Your task to perform on an android device: I am going to De Wallen by car with my family, so I want to search for the videos "Plug It and Turn Me On" by my favorite artist Krezip and play it in my Android car stereo on the Vimeo app
Image 0: 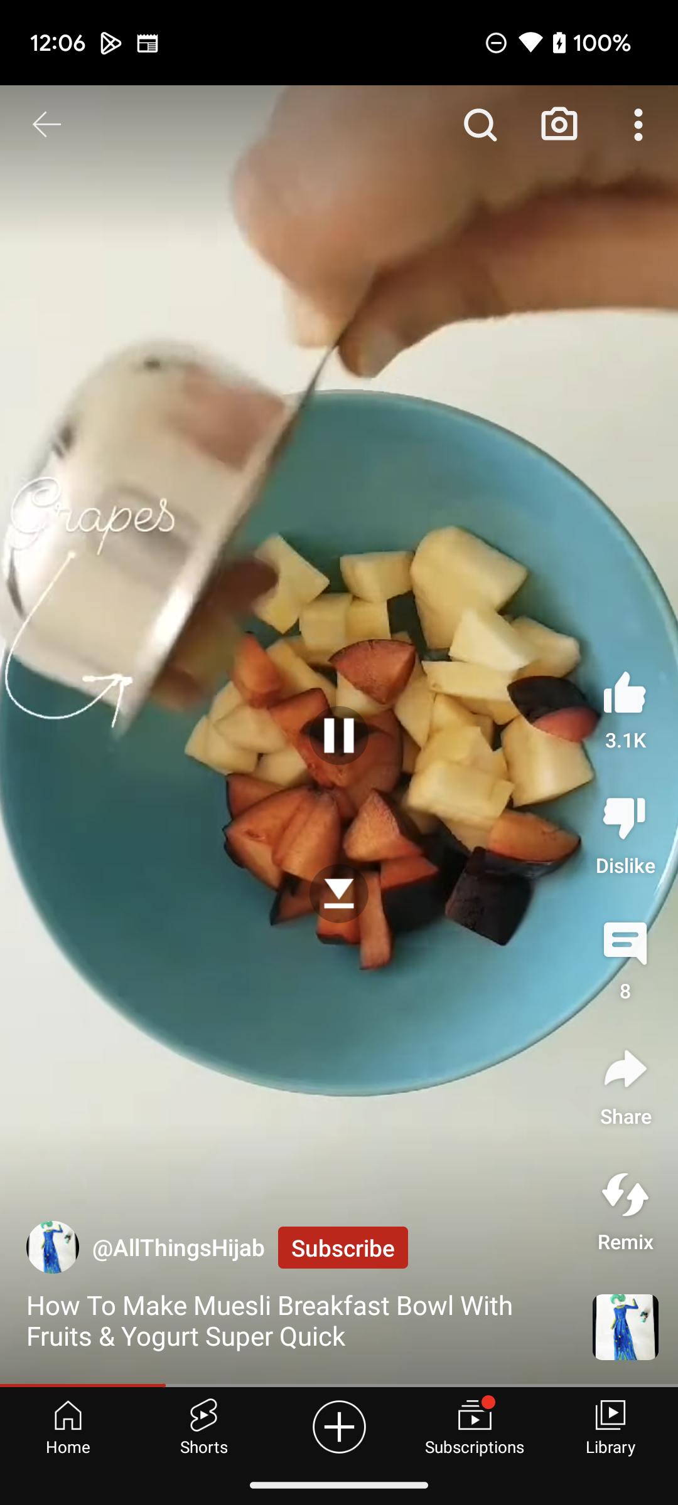
Open the Vimeo app
Step 0: open app "Vimeo"
Image 1: 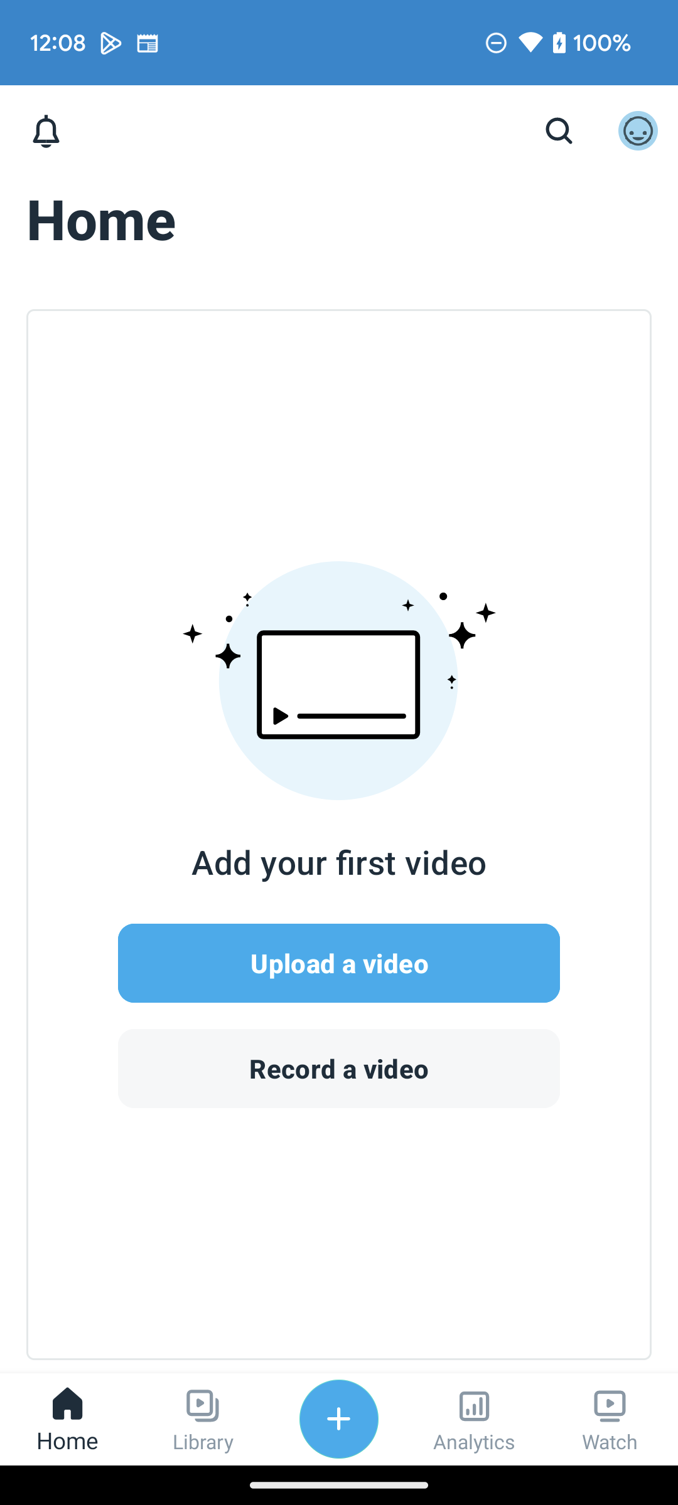
Click on the Watch icon at the bottom right of the screen
Step 1: click (610, 1419)
Image 2: 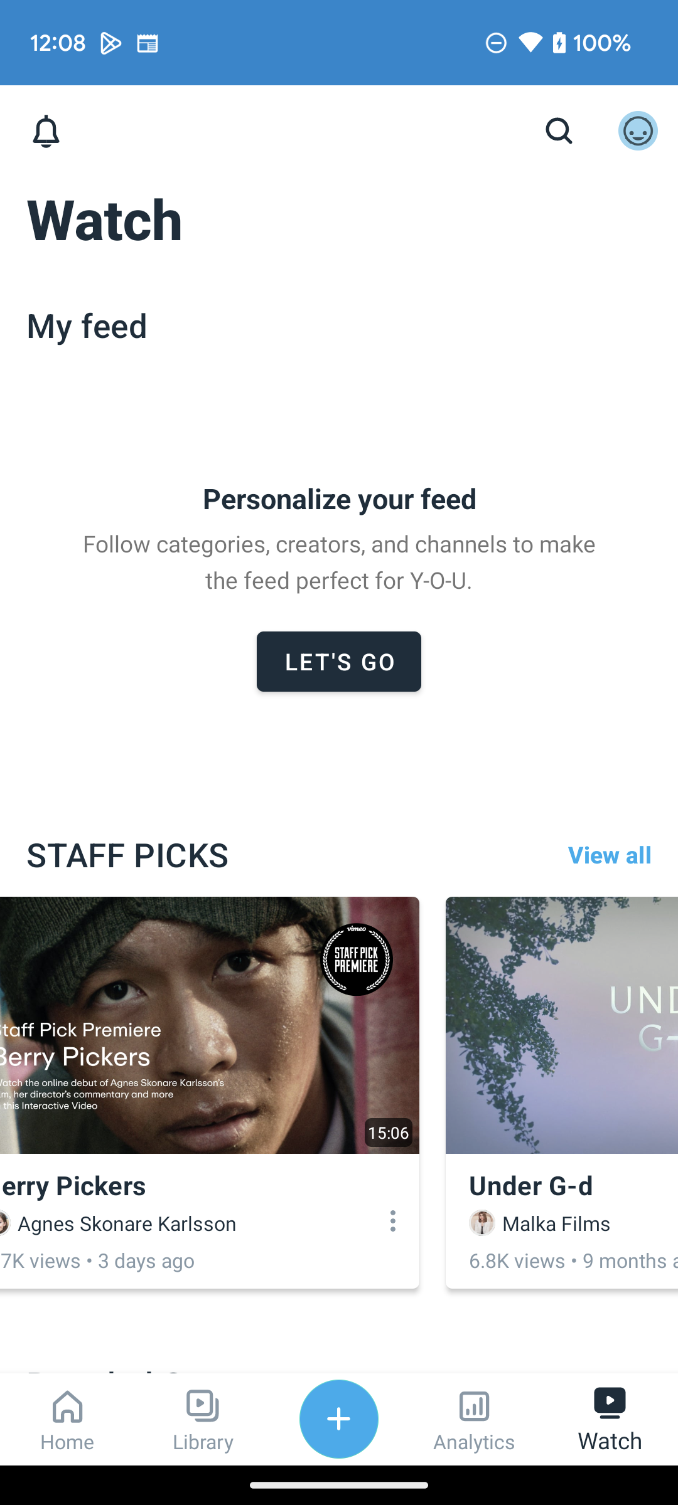
Click on the search icon at top of the screen
Step 2: click (559, 131)
Image 3: 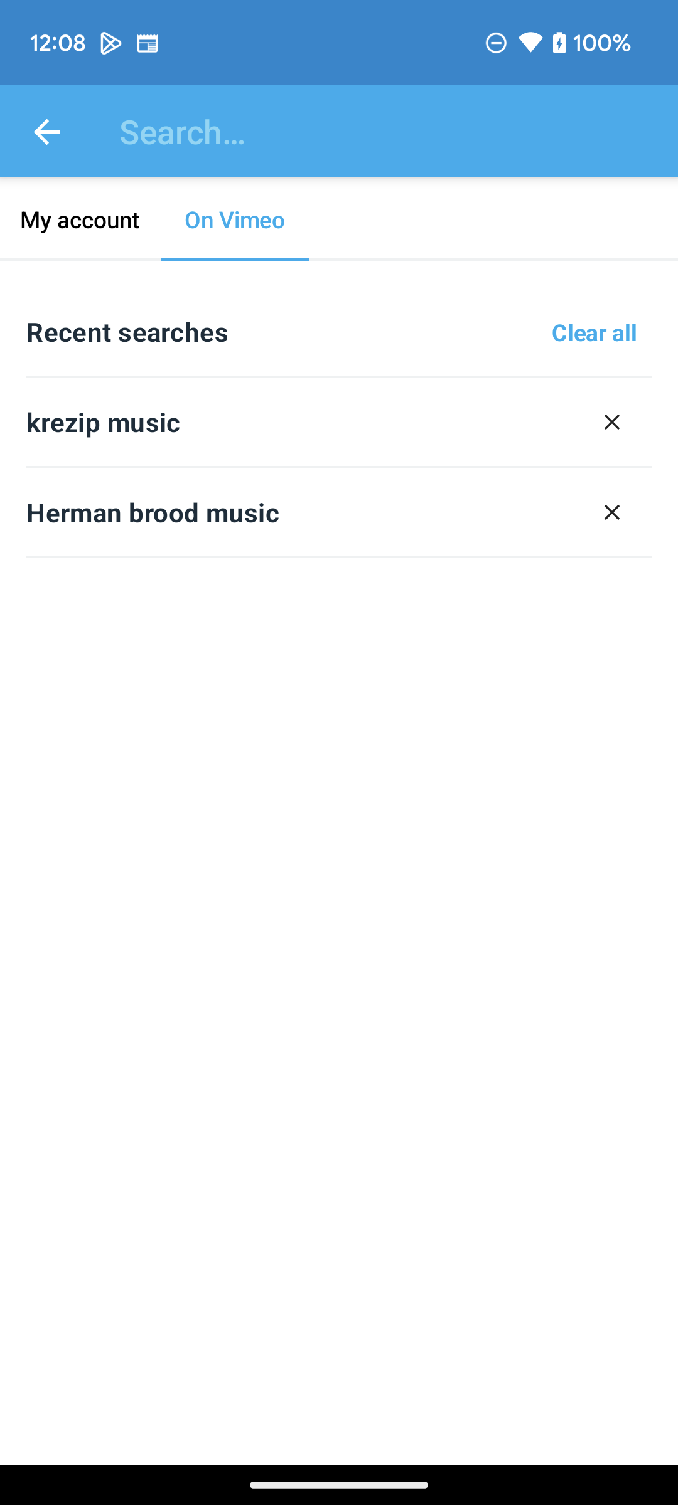
Click on the search bar at top of the screen
Step 3: click (395, 131)
Image 4: 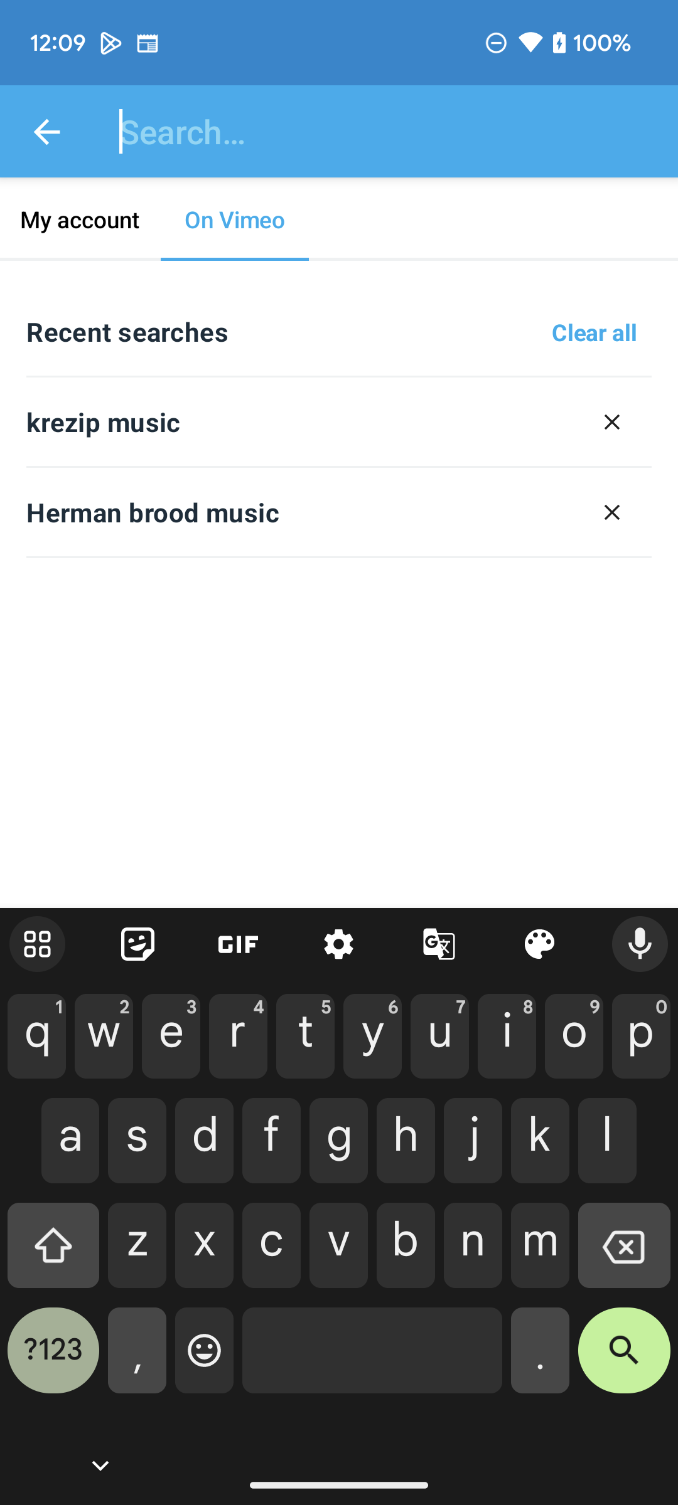
Type Plug It and Turn Me on by Krezip in search bar
Step 4: type "Plug It and Turn Me on by Krezip"
Image 5: 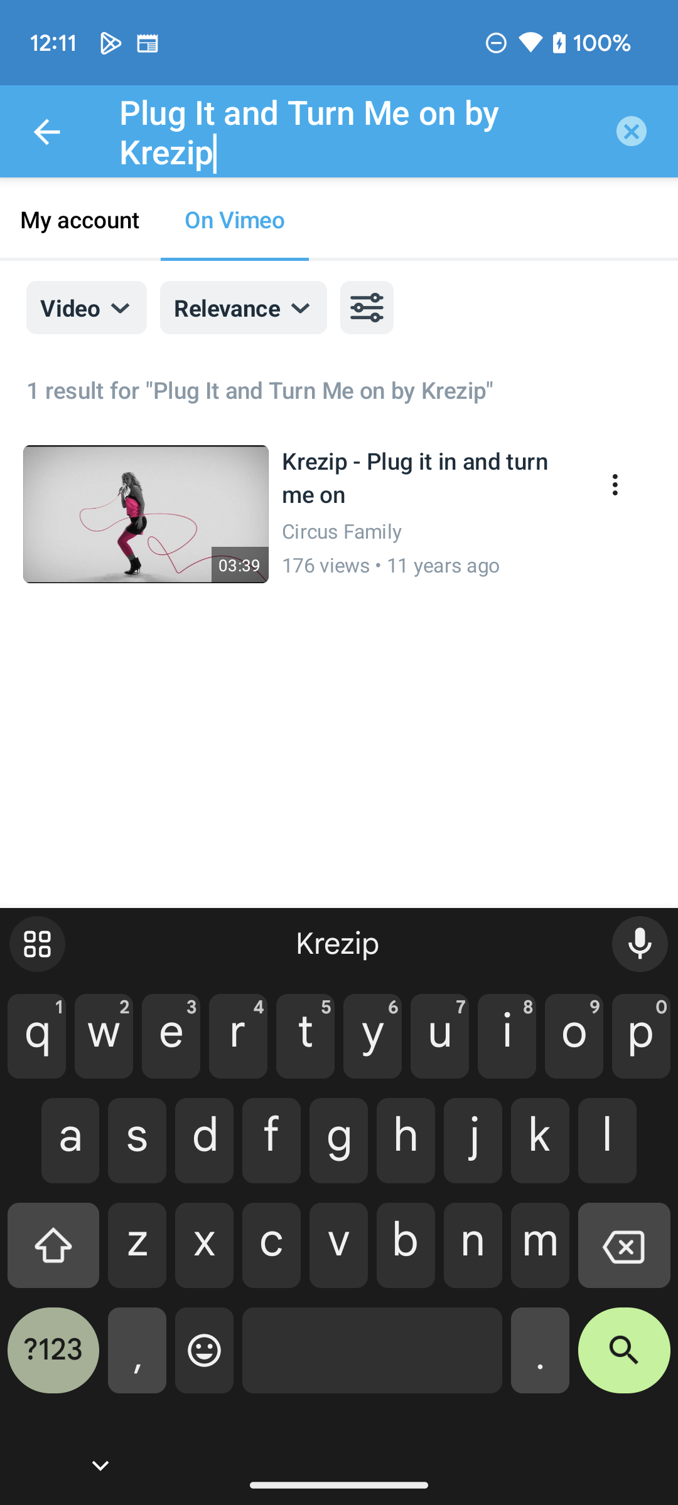
Type Plug It and Turn Me on by Krezip in search bar
Step 5: wait